Your task to perform on an android device: Download "The Queen's Gambit Book" from the Dropbox app.
Image 0: 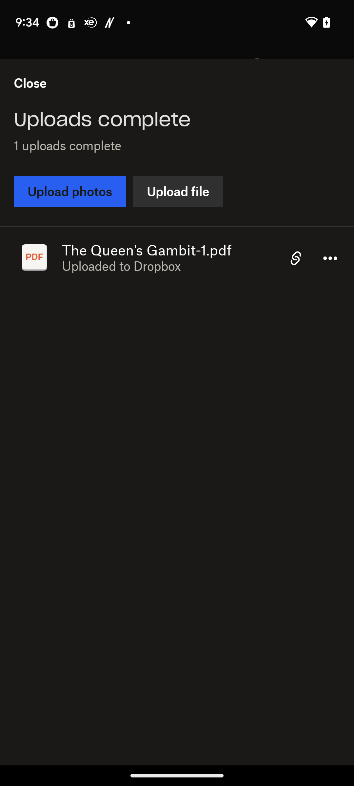
Click on the three dots at the right side of the file "The Queen's Gambit".
Step 0: click (330, 258)
Image 1: 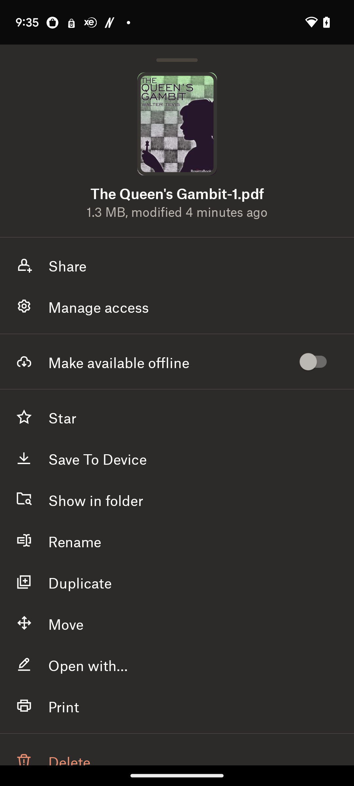
Click on the tab "Save to Device".
Step 1: click (177, 458)
Image 2: 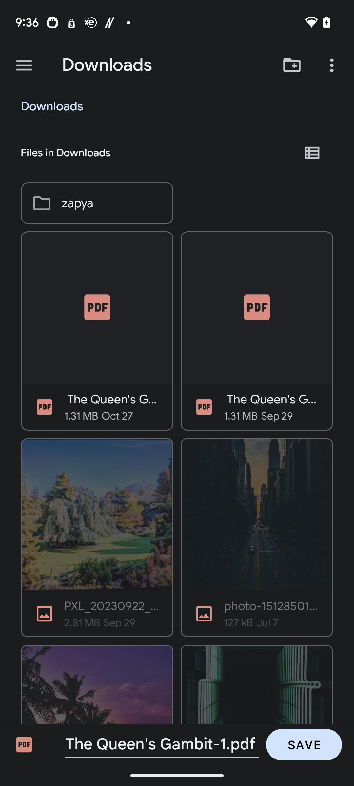
Click on the tab Save at the bottom right corner of the screen.
Step 2: click (304, 744)